Your task to perform on an android device: I had to travel to Melbourne , Australia due to some official purposes . Search for flight from Dundee Airport to Melbourne Airport for 24th October for 1 Adult in the Economy class in the Booking.com app
Image 1: 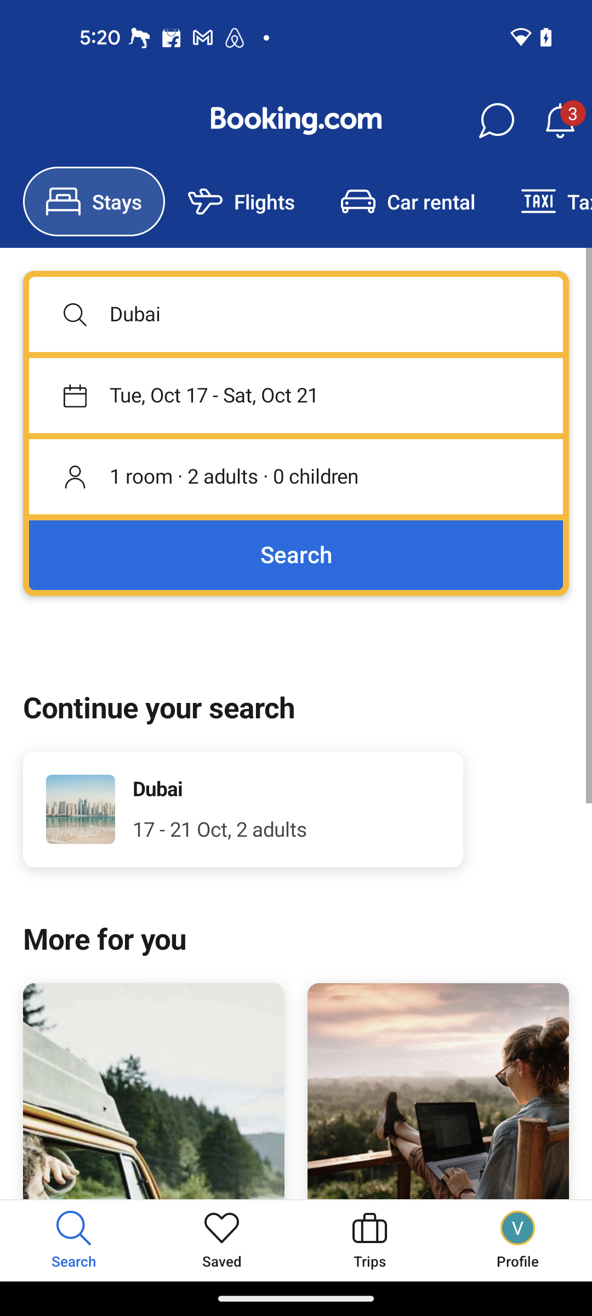
Go to the flights tab
Step 1: click (231, 211)
Image 2: 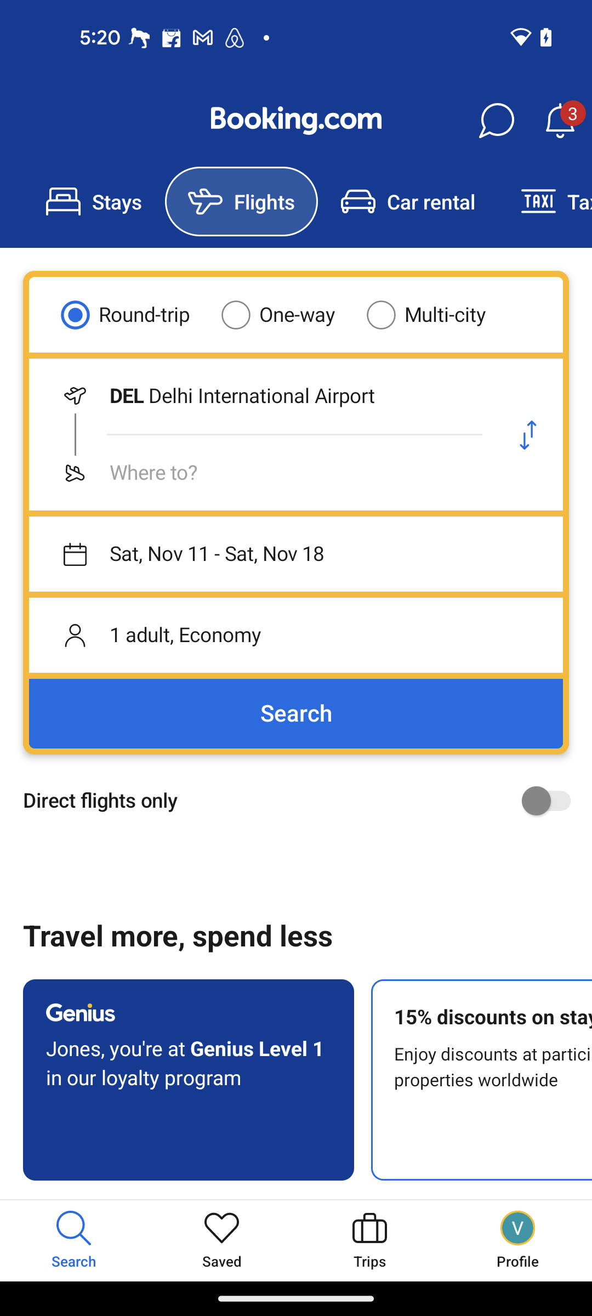
Select the One way flight type
Step 2: click (295, 314)
Image 3: 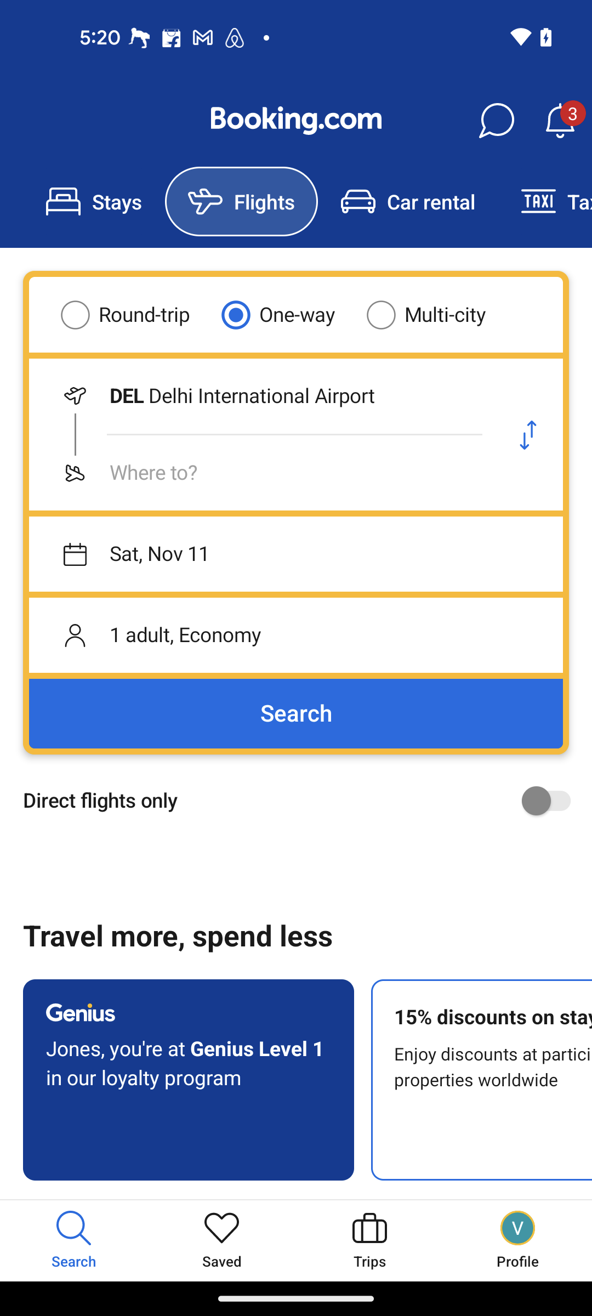
Click on the Origin point search bar
Step 3: click (261, 396)
Image 4: 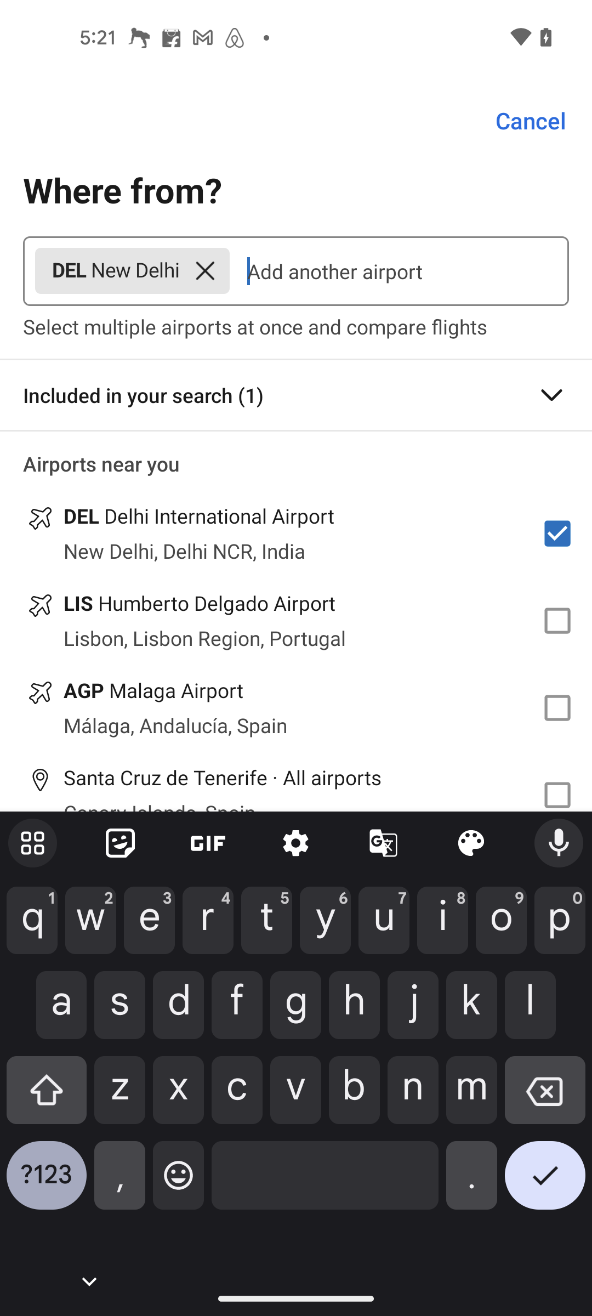
Delete the previous text in the search bar
Step 4: click (204, 270)
Image 5: 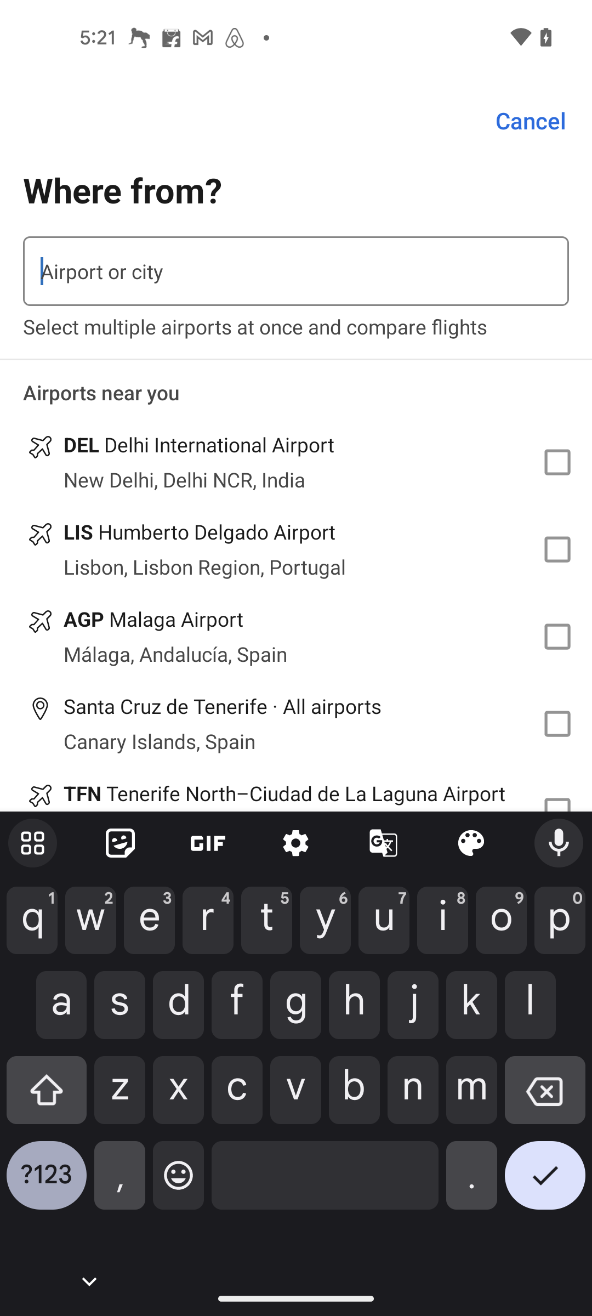
Type Dundee Airport in the search bar
Step 5: type "Dundee Airport"
Image 6: 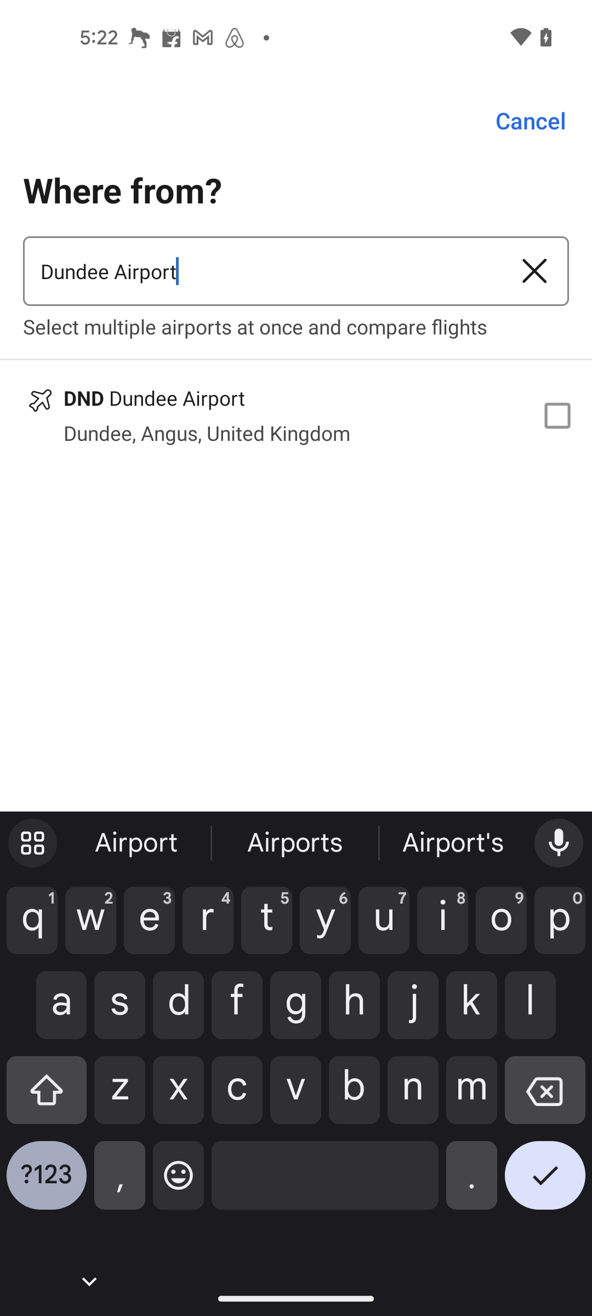
Click on the DND Dundee Airport 
Step 6: click (231, 413)
Image 7: 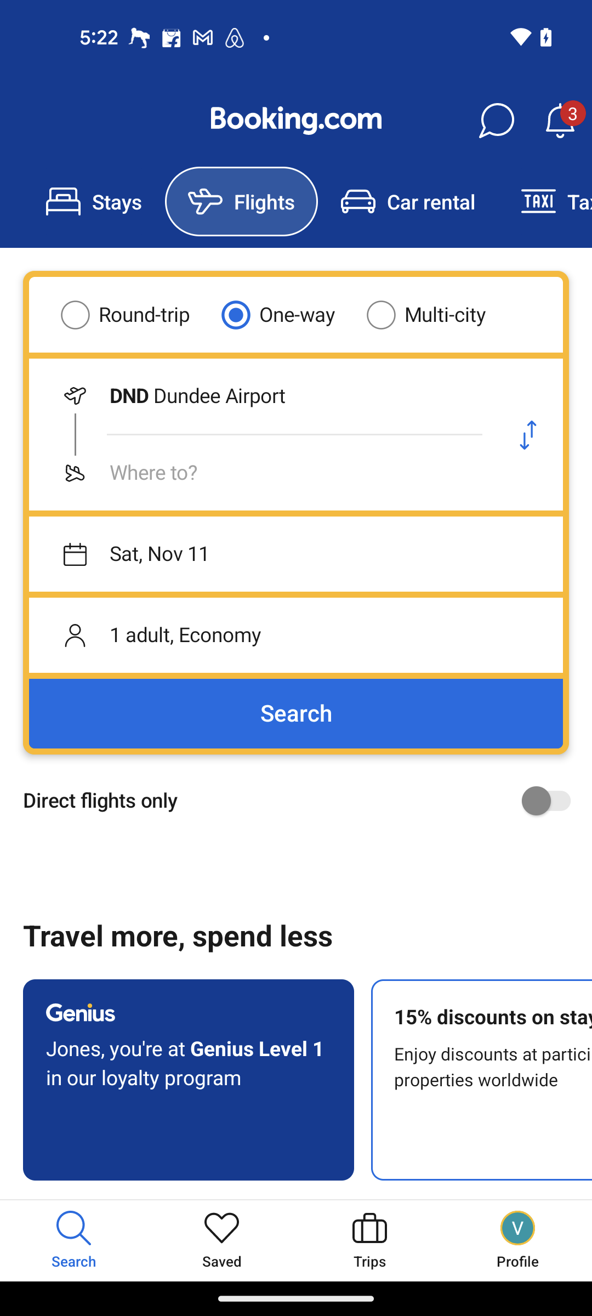
Go to the destination point search bar
Step 7: click (261, 473)
Image 8: 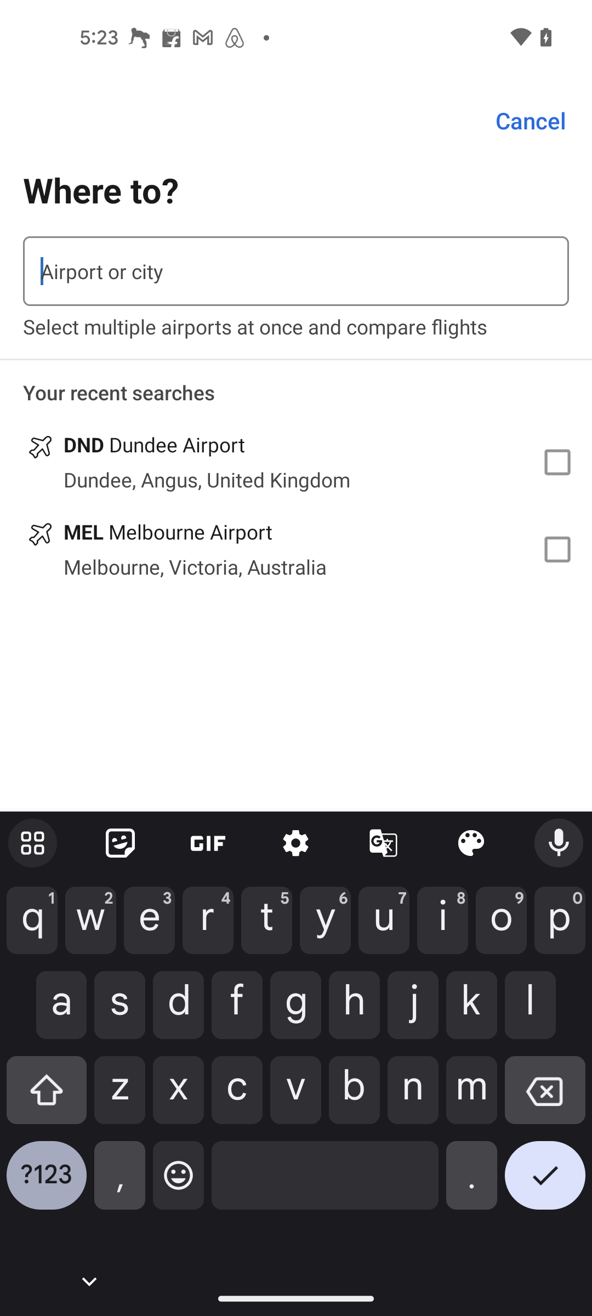
Select the second recent search i.e MEL 
Step 8: click (287, 566)
Image 9: 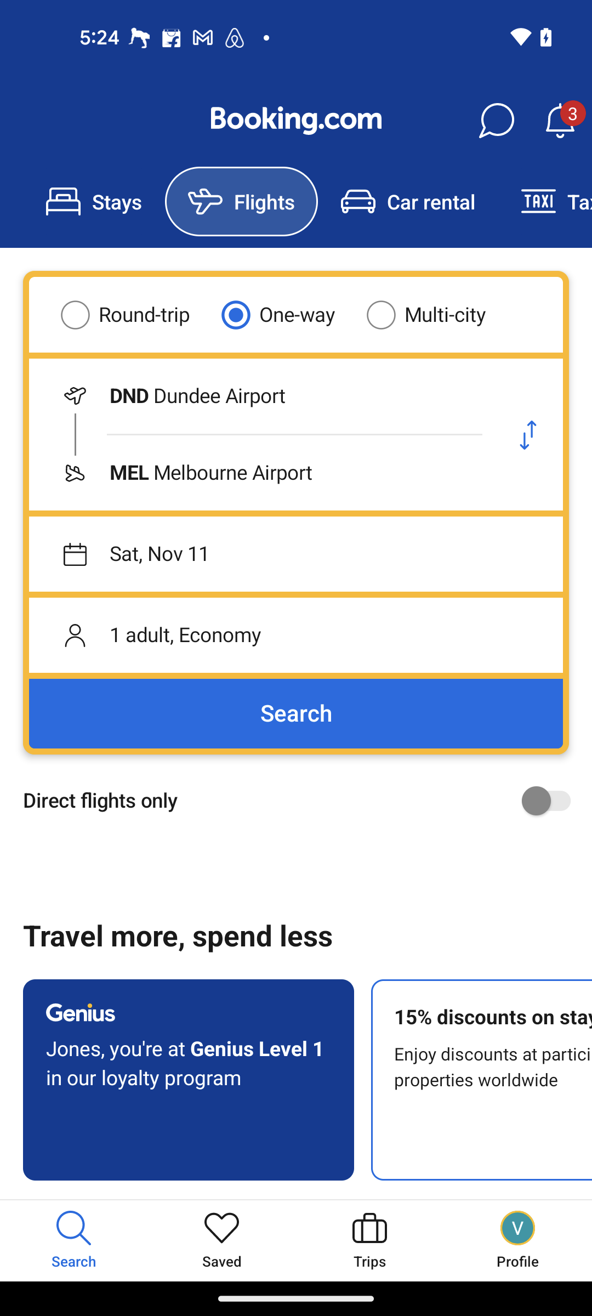
Go to the dates section
Step 9: click (296, 554)
Image 10: 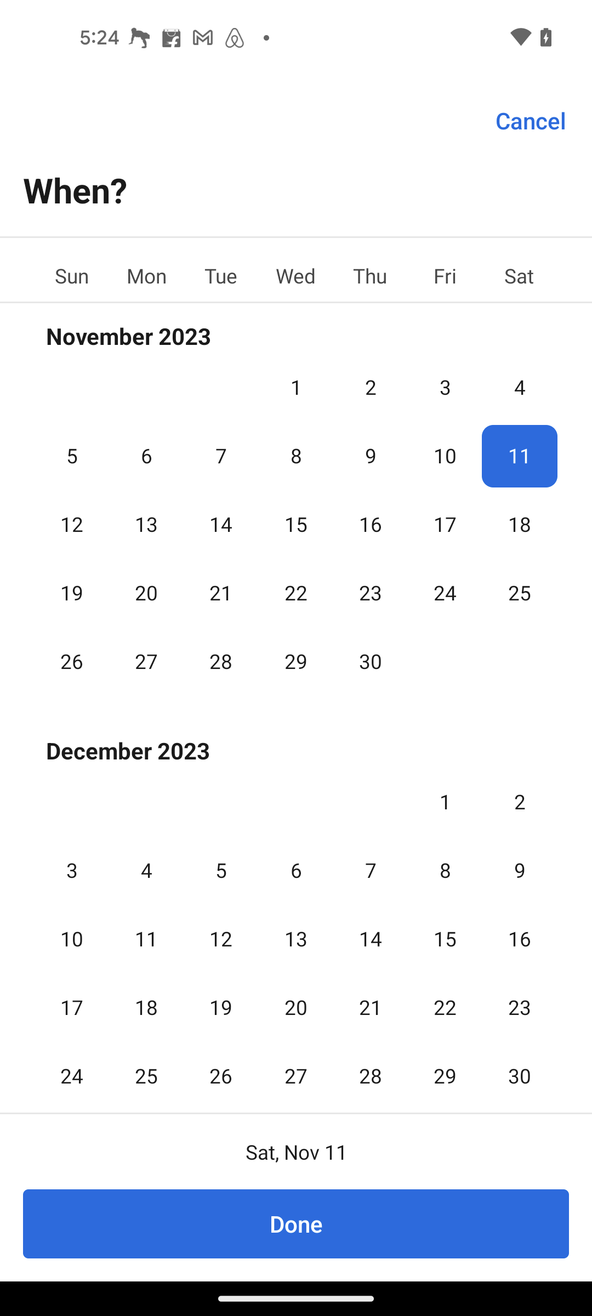
Swipe down for the October month
Step 10: scroll up
Image 11: 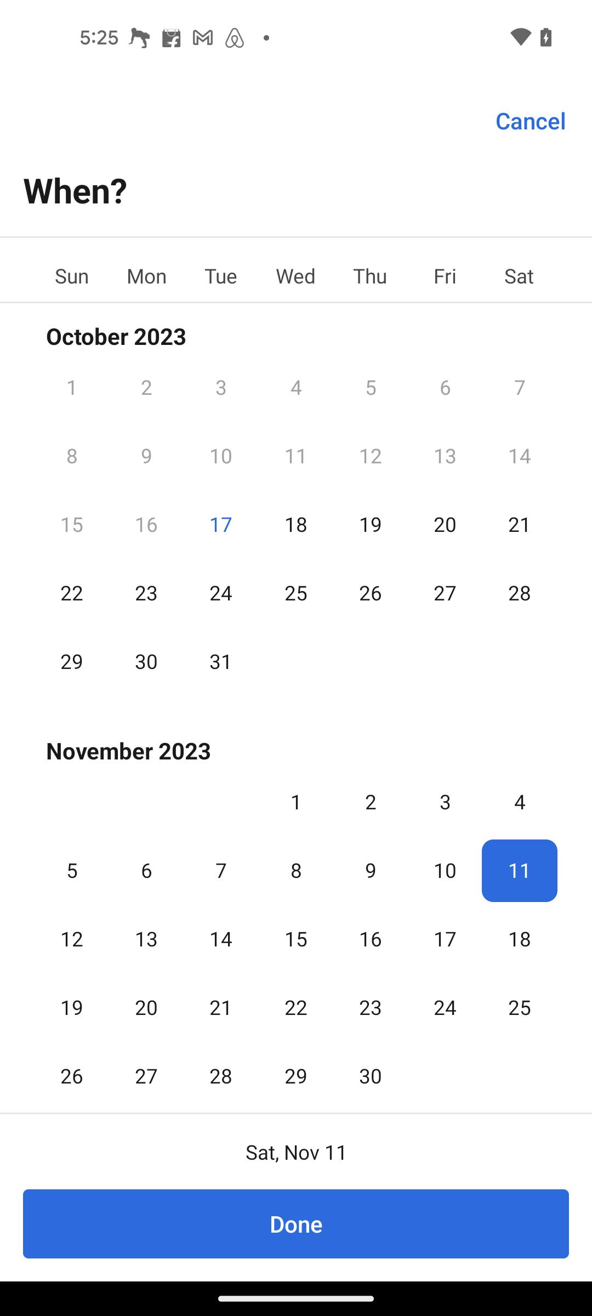
Set the departing date to 24 October
Step 11: click (221, 576)
Image 12: 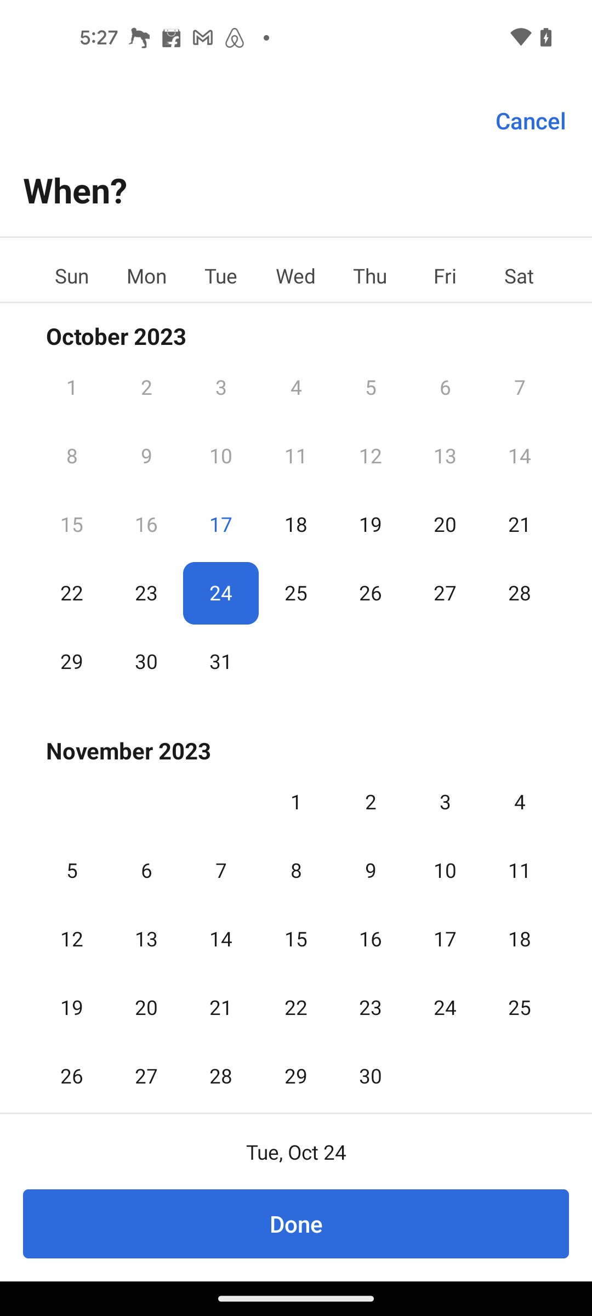
Click on the Done button at the bottom of the screen
Step 12: click (296, 1224)
Image 13: 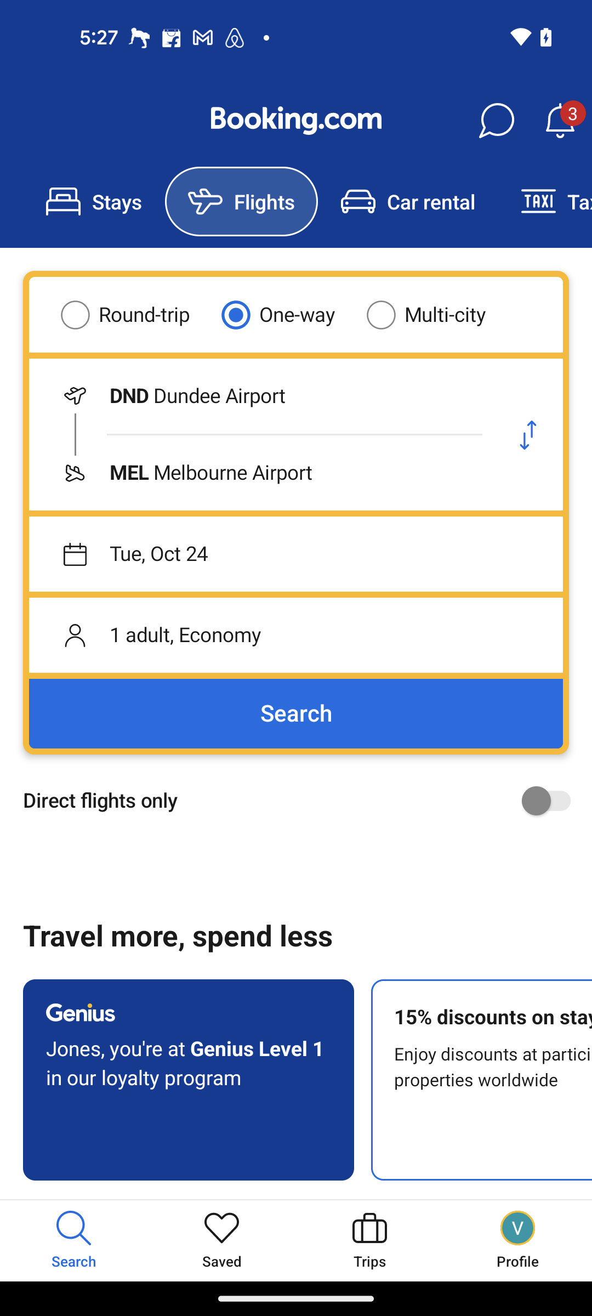
Click on the search button
Step 13: click (296, 713)
Image 14: 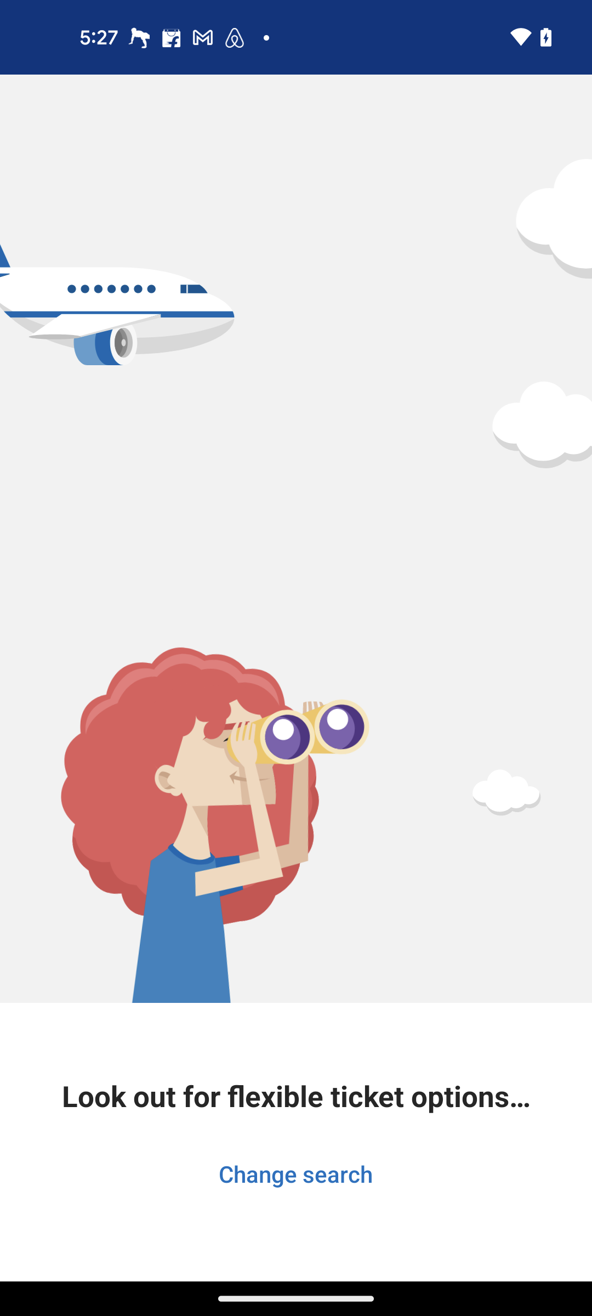
Click on the search button
Step 14: wait